Your task to perform on an android device: I enjoyed the vegan gumbo recipe, but I couldn't recall it. In the  sidechef app, pin it to the top of the screen.
Image 0: 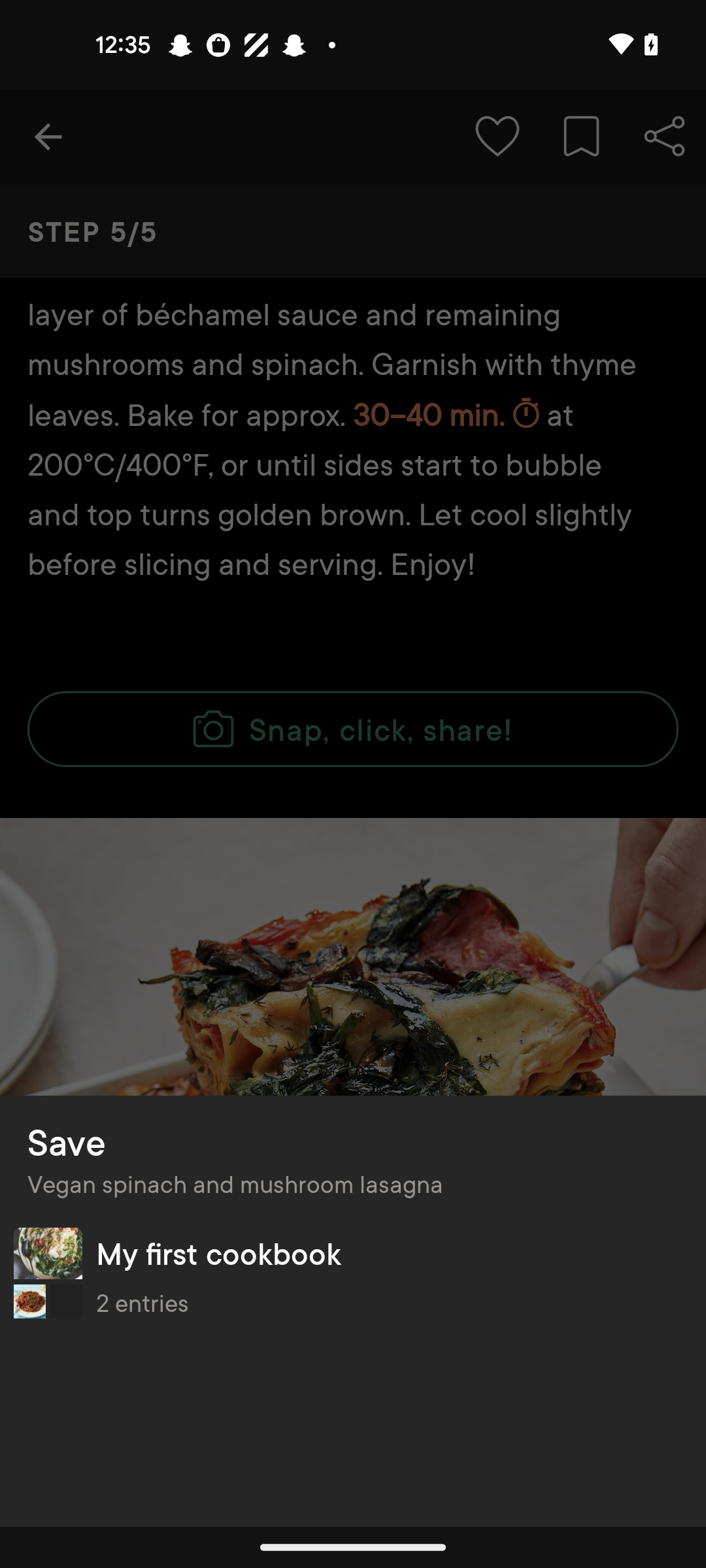
open the sidechef app
Step 0: open app "SideChef"
Image 1: 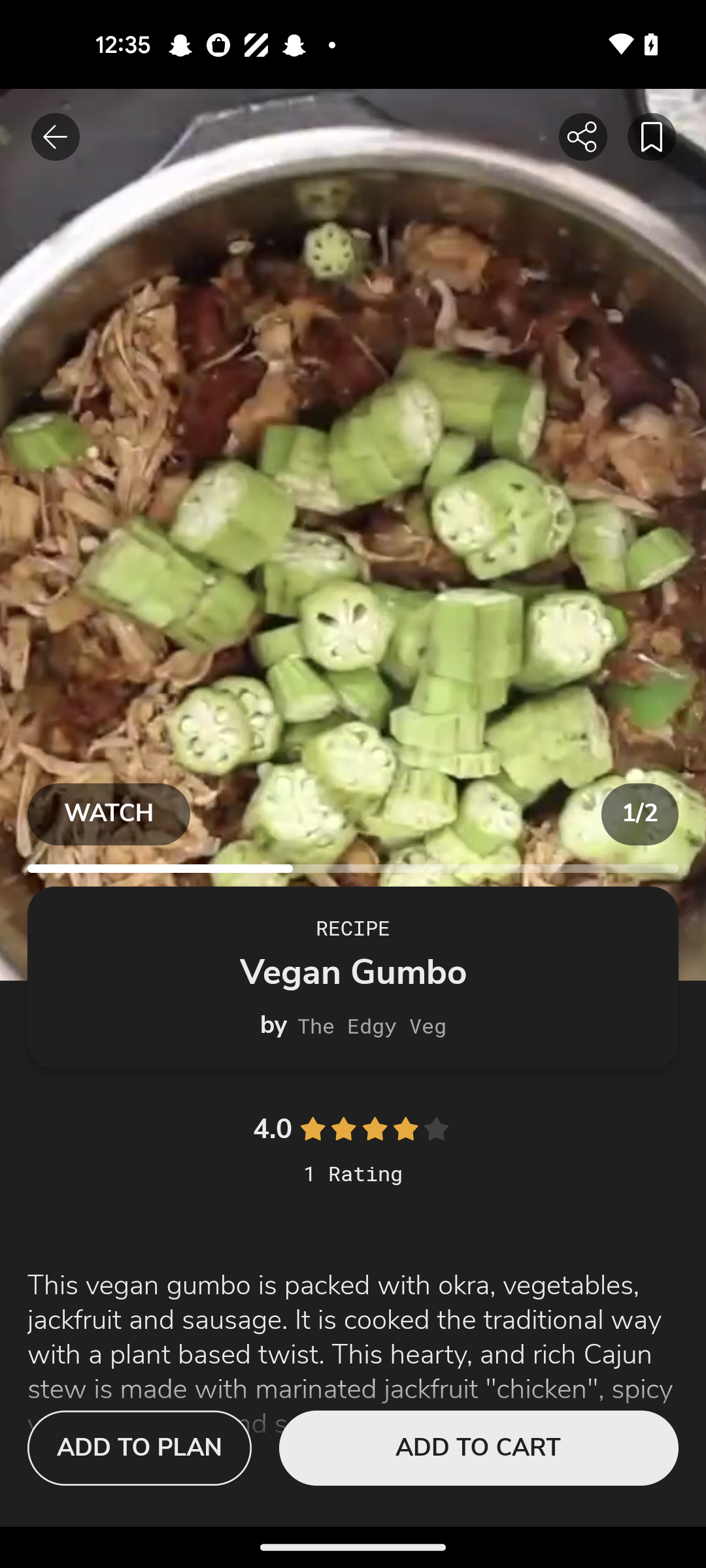
Click on the save icon at the top right corner of the screen
Step 1: click (648, 135)